Your task to perform on an android device: I have an audit meeting this weekend; browse for a formal suit for me on the Amazon app.
Image 0: 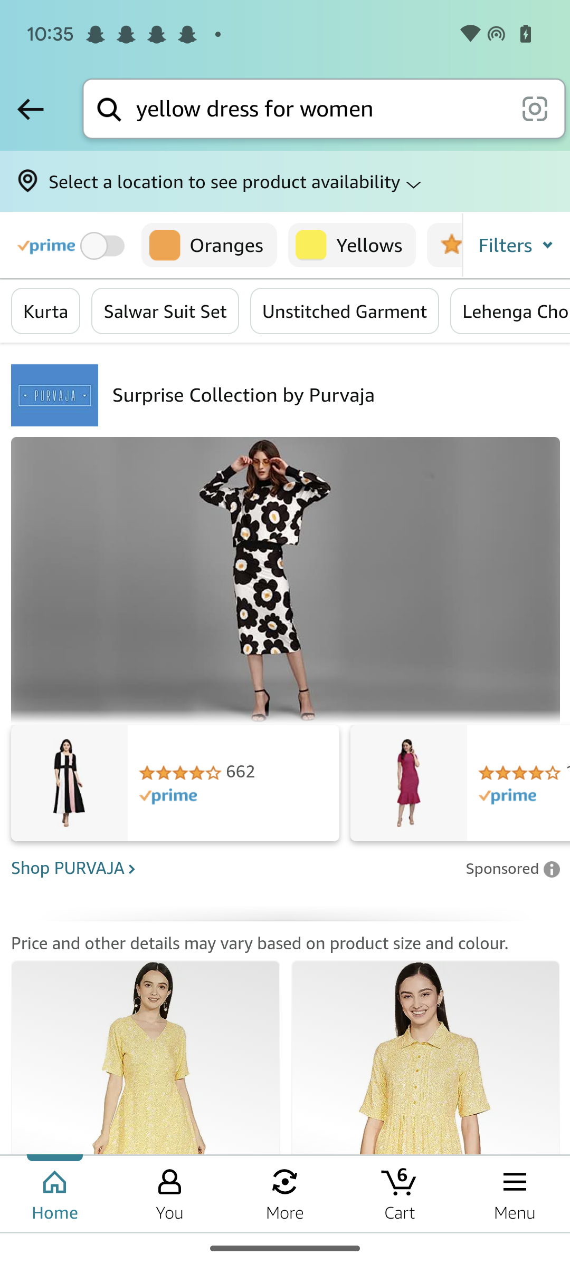
Click on the search bar at the top of the screen
Step 0: click (320, 109)
Image 1: 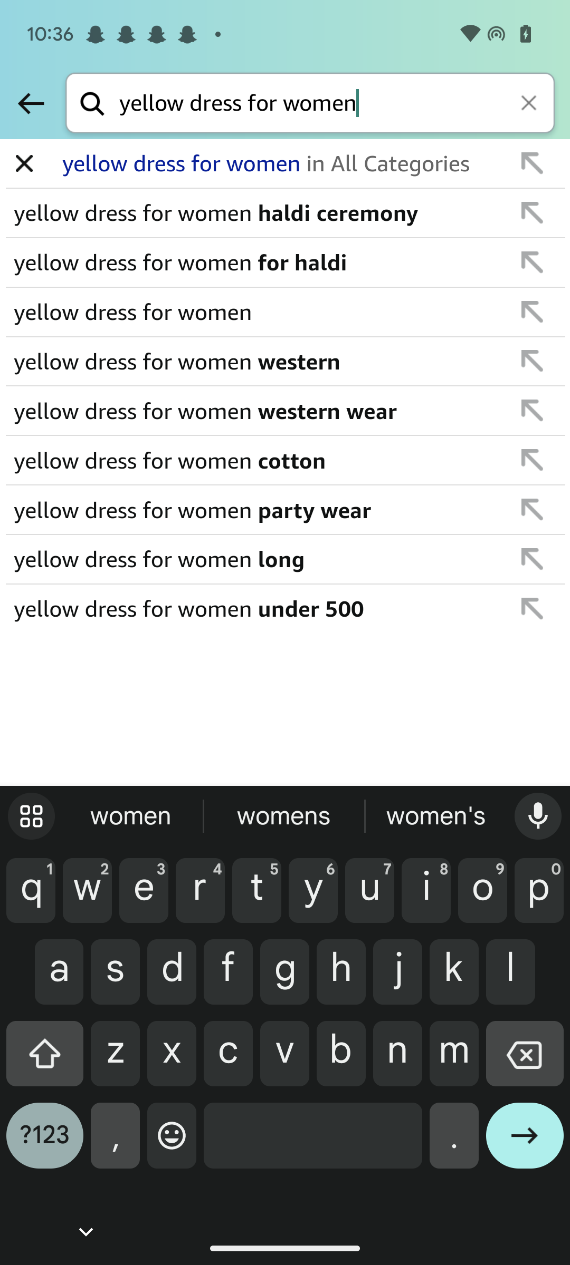
Clear the search bar
Step 1: click (530, 104)
Image 3: 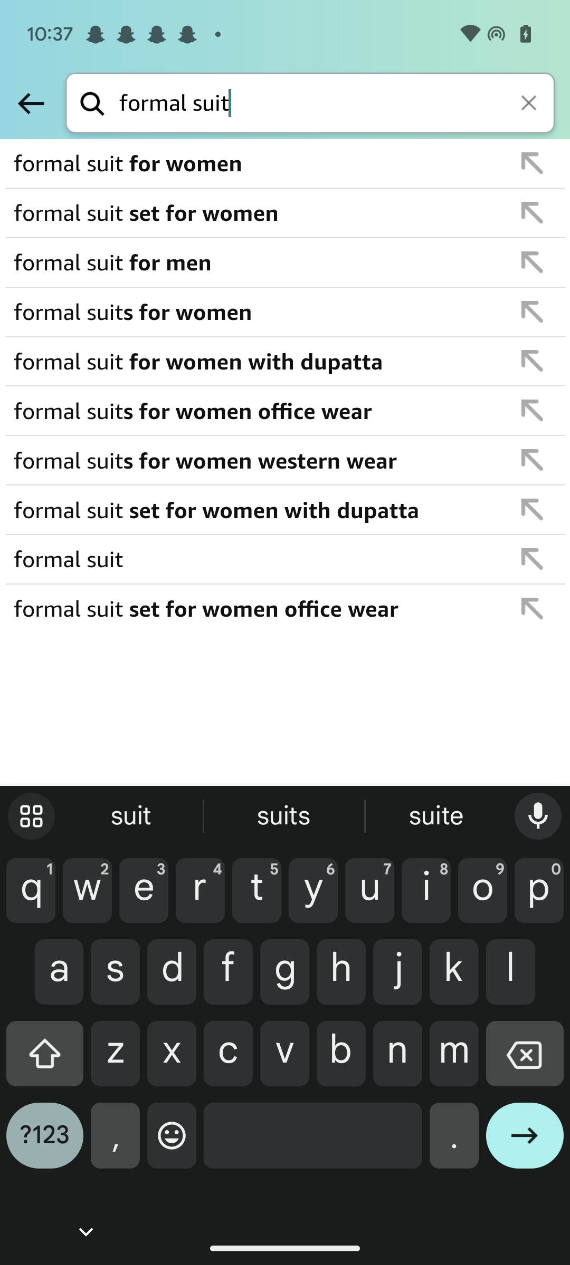
Click on the first suggested result
Step 3: click (253, 164)